Your task to perform on an android device: I want to send my friend Andrew Reed Running Casual Mens sports shoes via gmail since he also needs the sports shoes. Andrew Reed's email address is andrewreed@dayrep.com
Image 0: 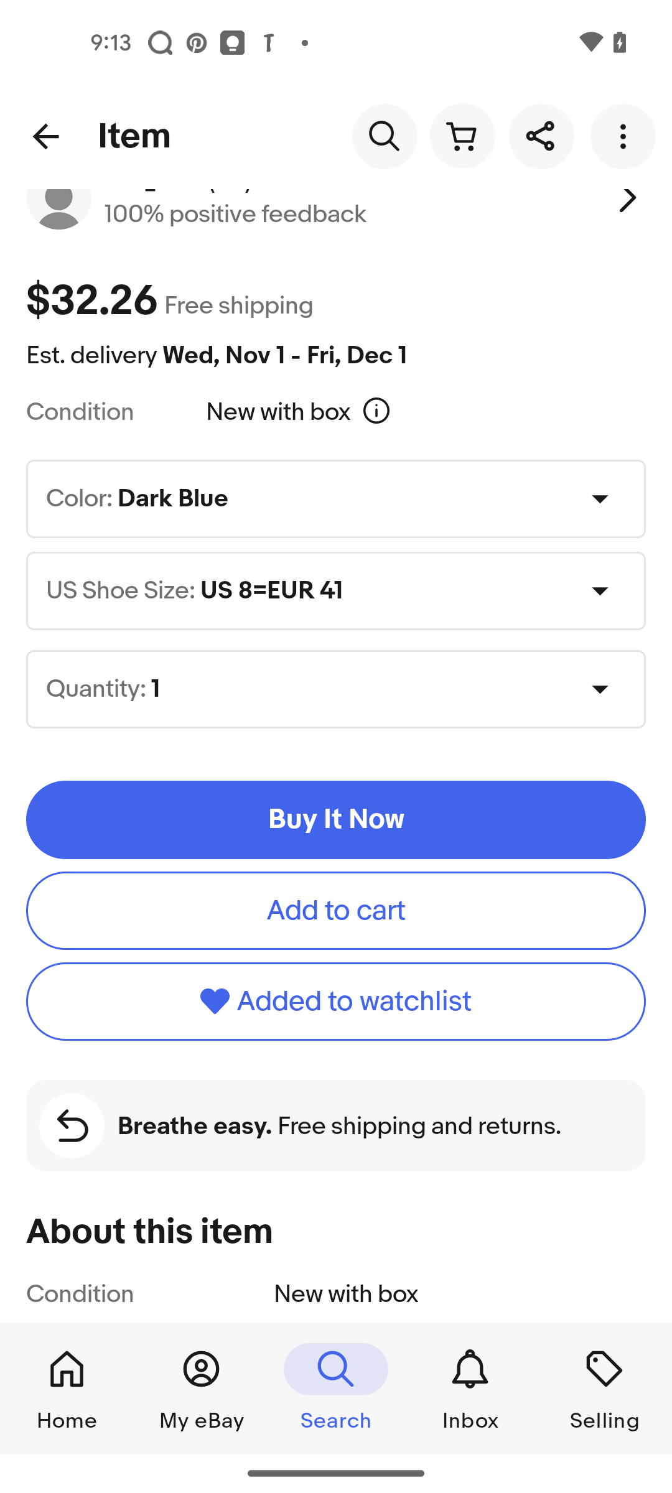
click on the share icon
Step 0: click (541, 136)
Image 1: 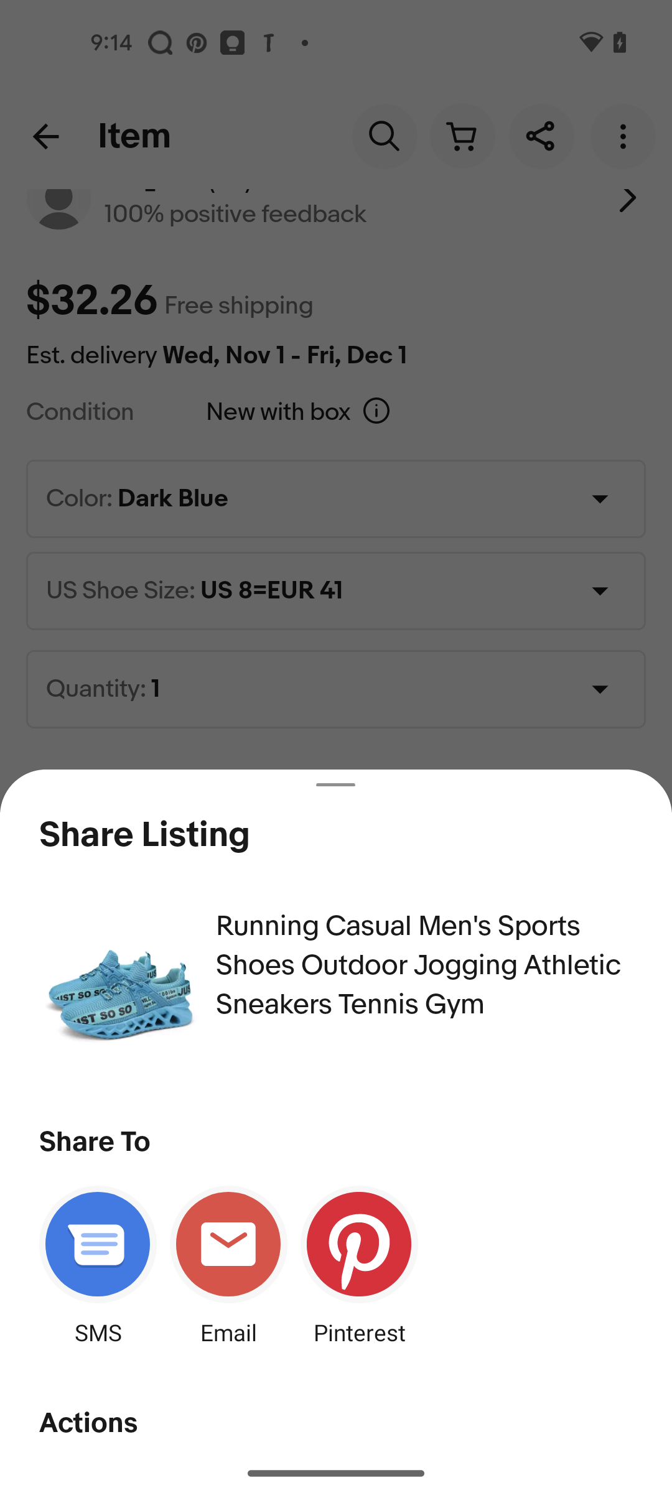
select the email
Step 1: click (228, 1244)
Image 2: 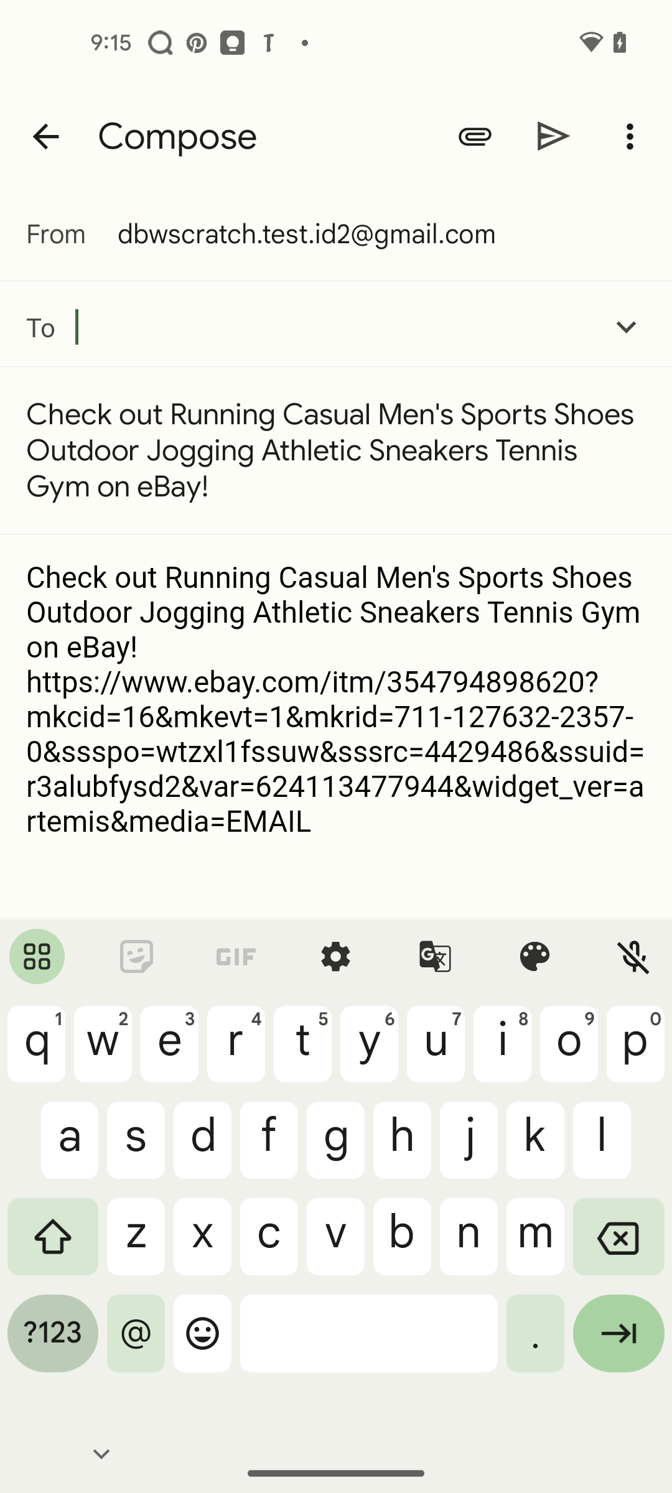
enter receiver email address andrewreed@dayrep.com
Step 2: type "andrewreed@dayrep.com"
Image 3: 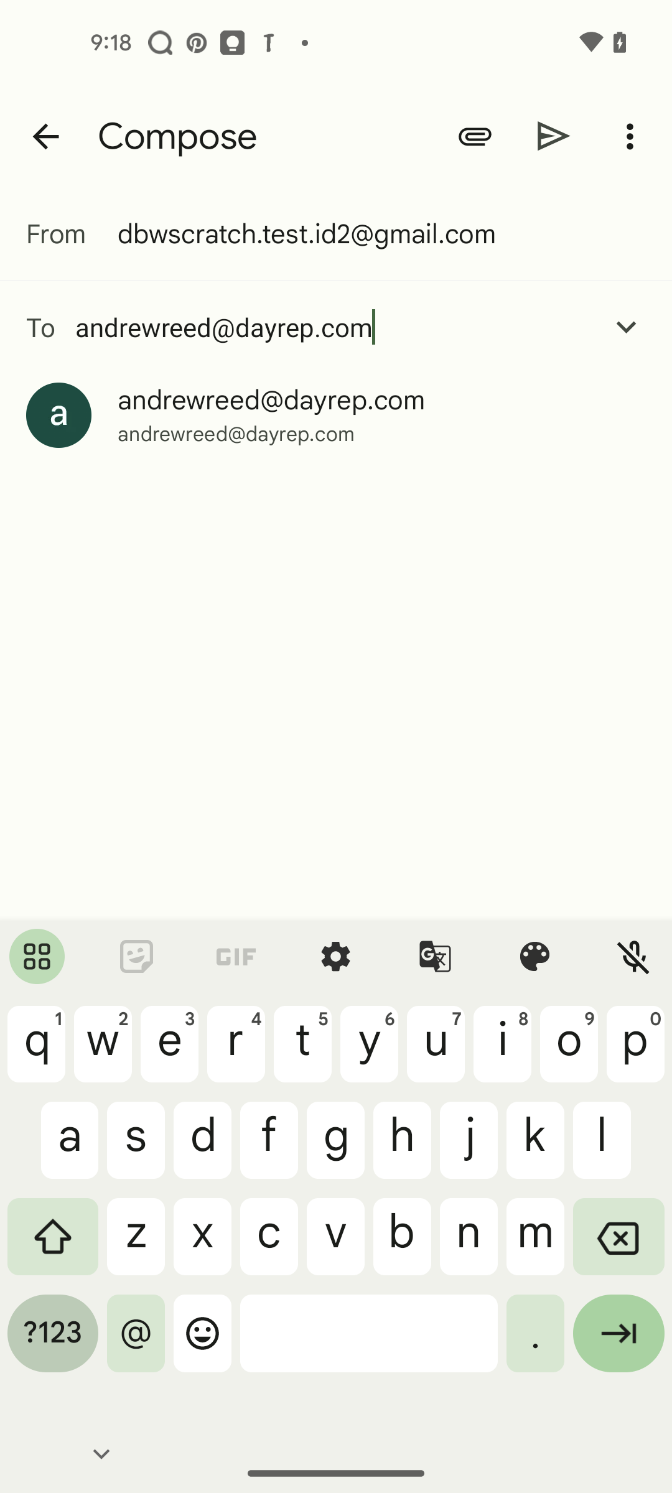
select the andrewreed@dayrep.com
Step 3: click (271, 400)
Image 4: 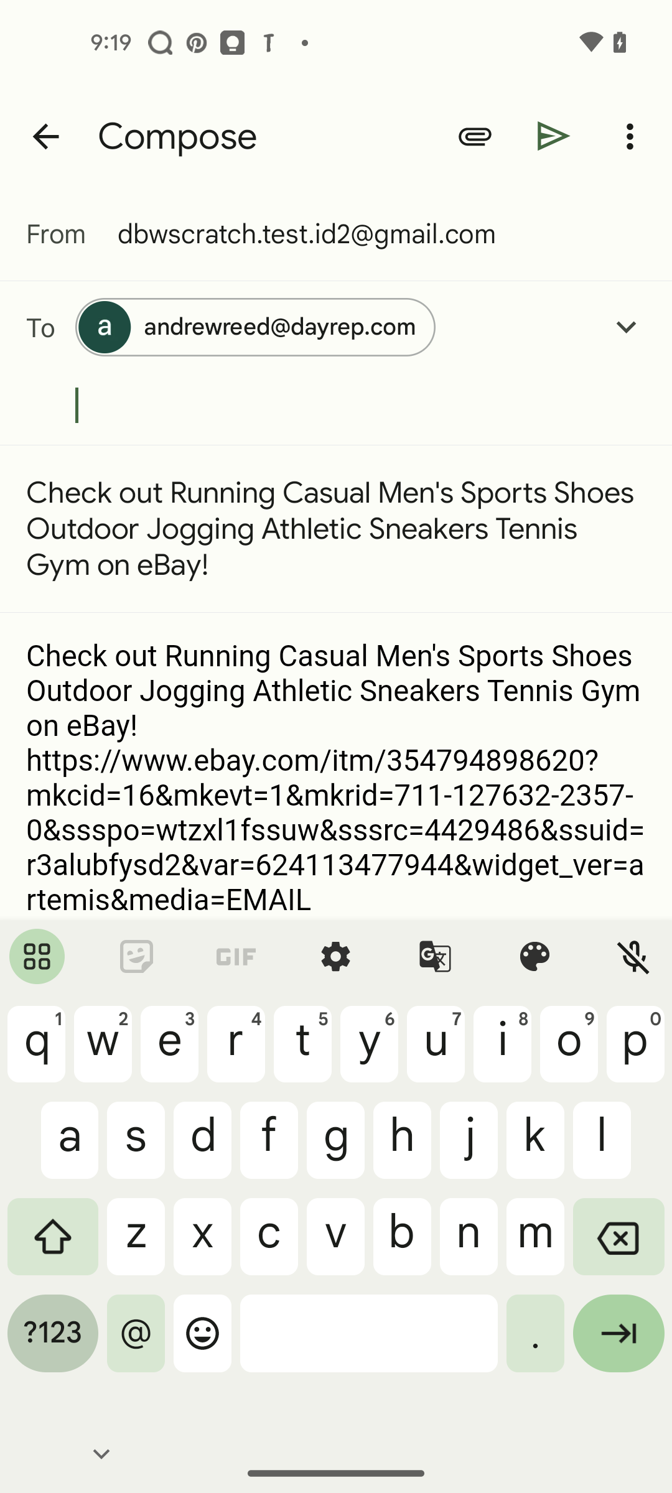
click on the send icon
Step 4: click (554, 136)